Your task to perform on an android device: In the City Mapper app, Search for the Times Square-42 St. bus stop to Harlem bus stop on August 13, 2023, at 1:35 in New York.
Image 0: 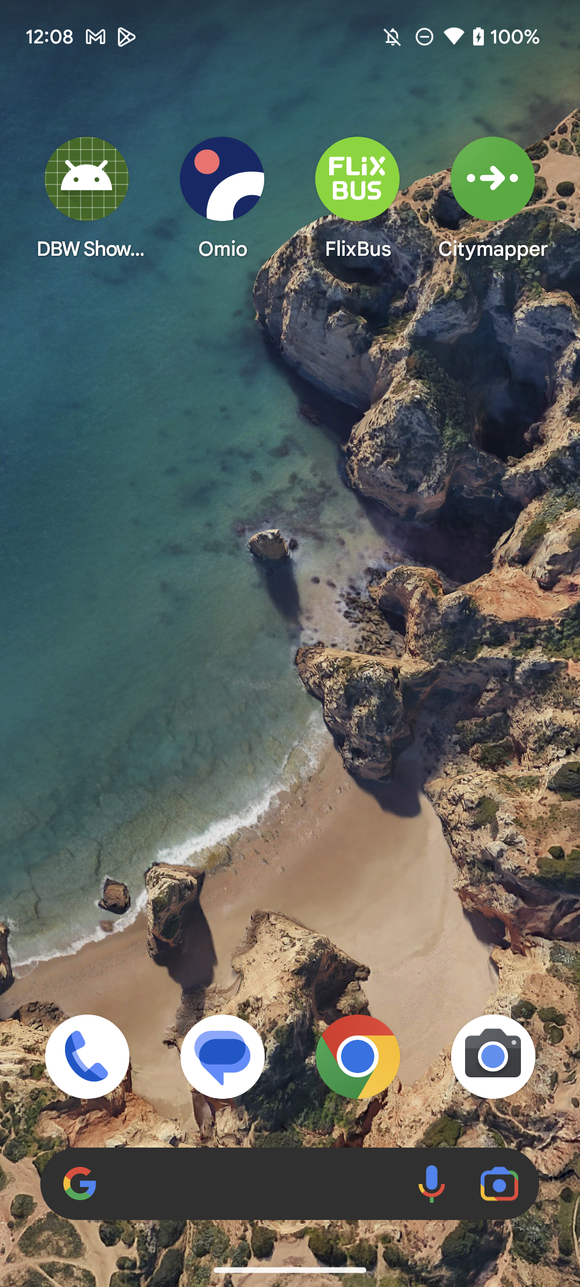
Open the CityMapper app
Step 0: open app "Citymapper"
Image 1: 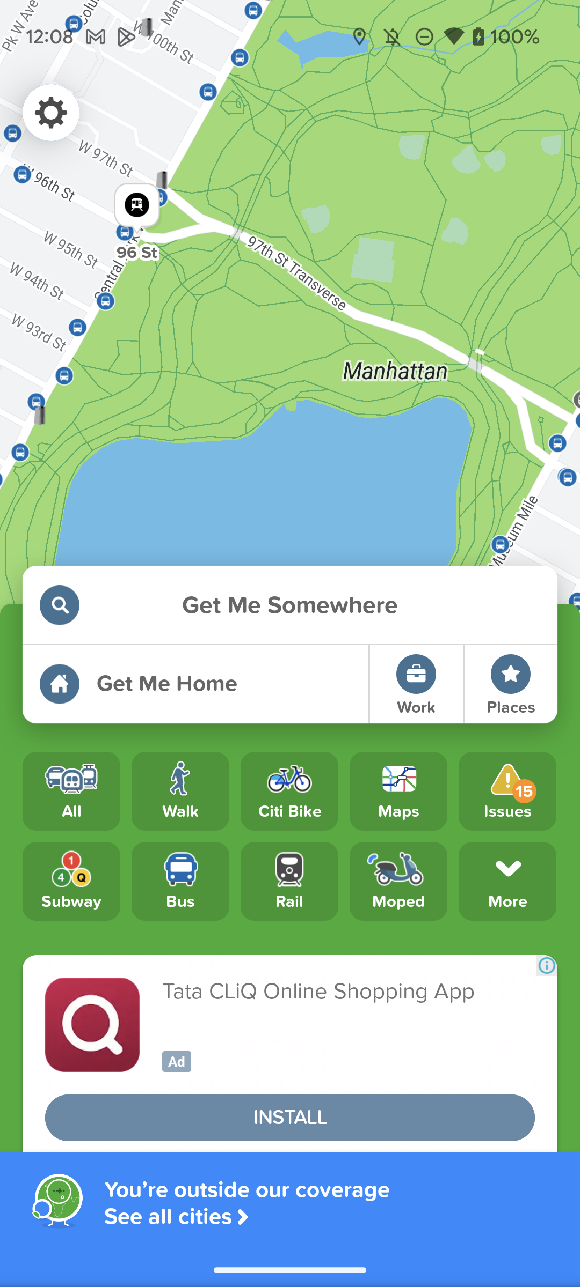
Click on the search icon of Get me somewhere 
Step 1: click (290, 491)
Image 2: 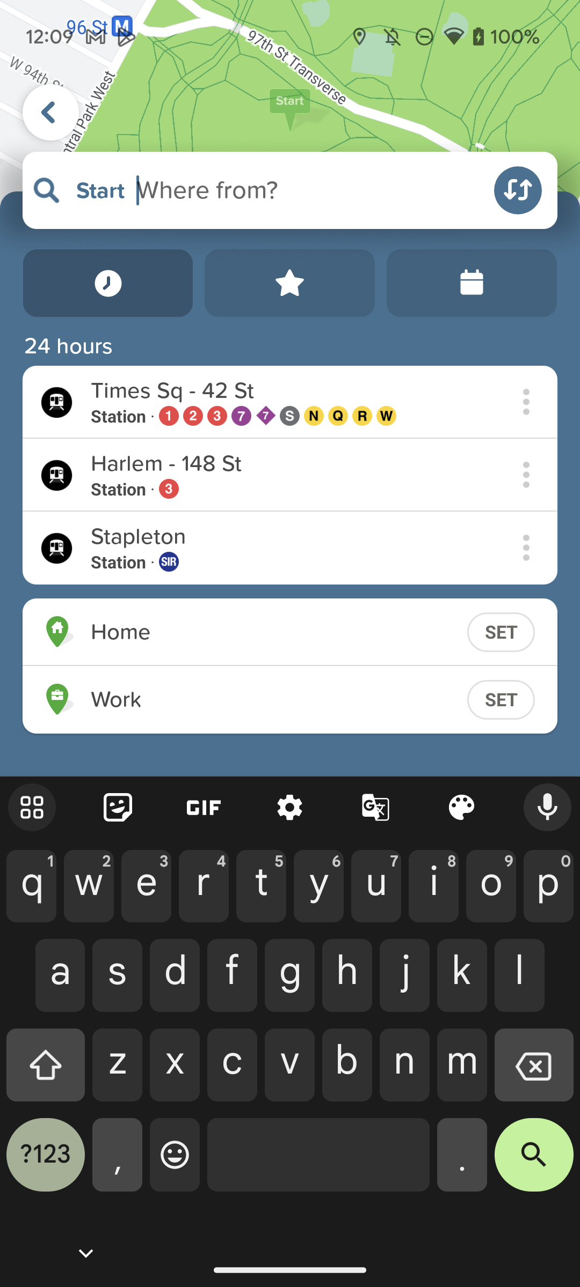
Type "Times Square-42 St." in the start point
Step 2: type "Times Square-42 St."
Image 3: 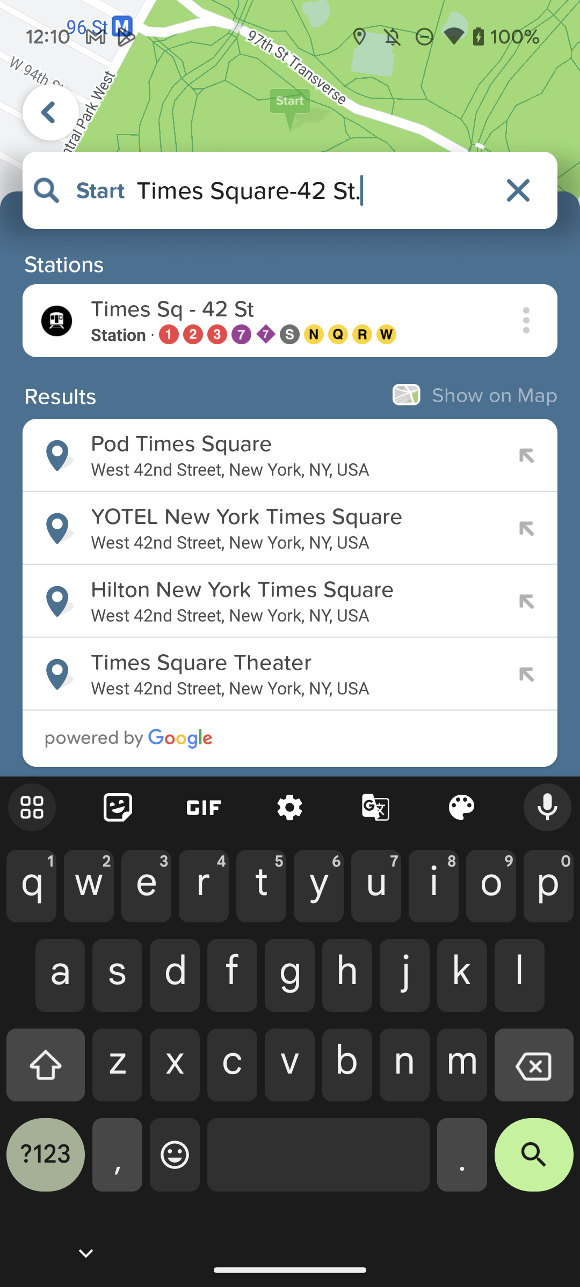
Click on the Times square-42 St, station result
Step 3: click (281, 309)
Image 4: 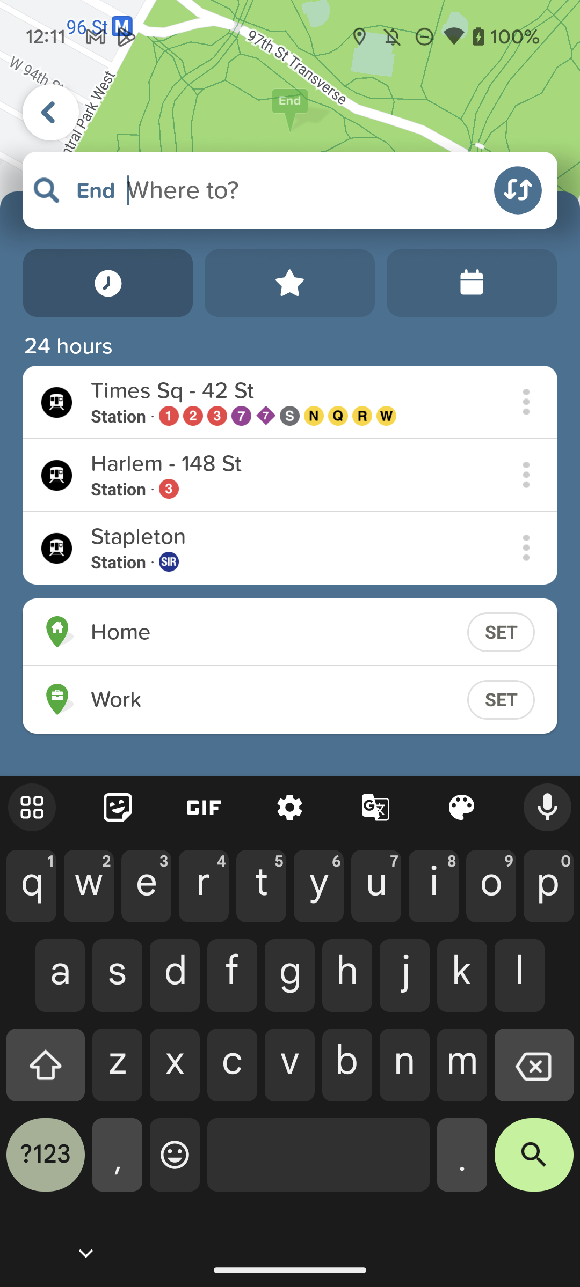
Type "Harlem" in the End point
Step 4: type "Harlem"
Image 5: 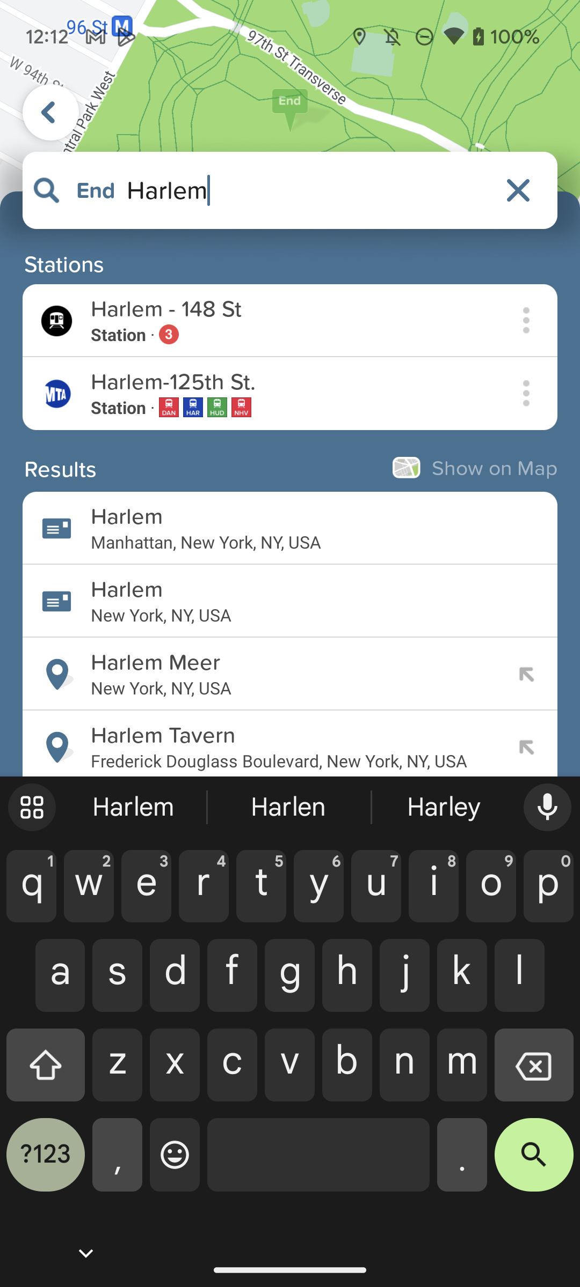
Click on the Harlem station result
Step 5: click (281, 309)
Image 6: 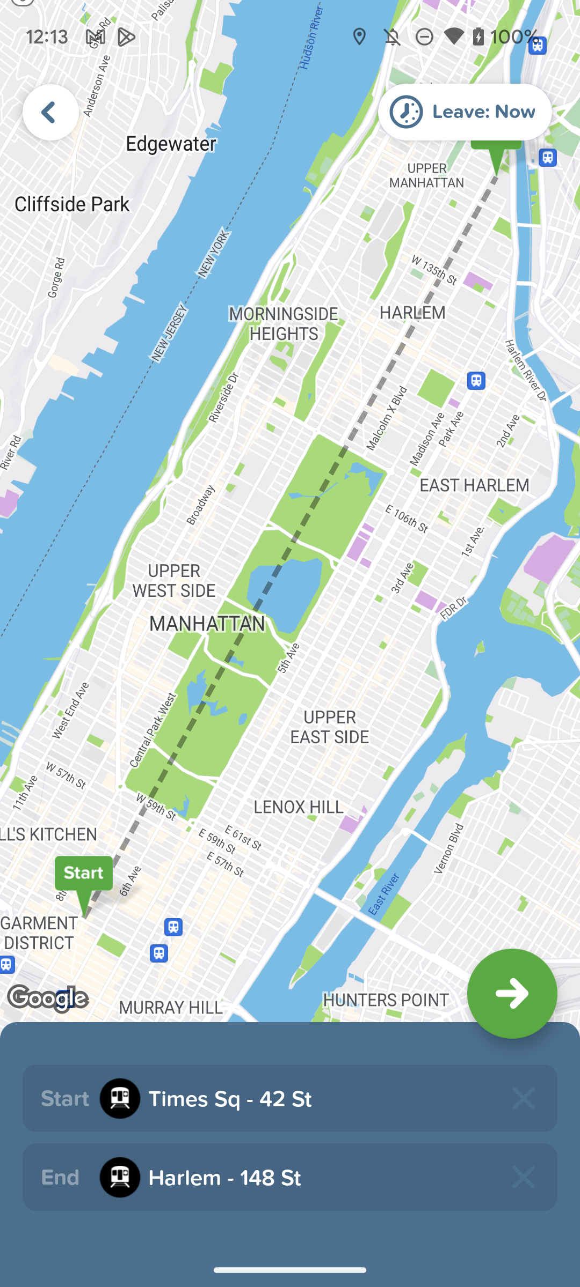
Click on the leave:Now icon at top right of the screen
Step 6: click (462, 112)
Image 7: 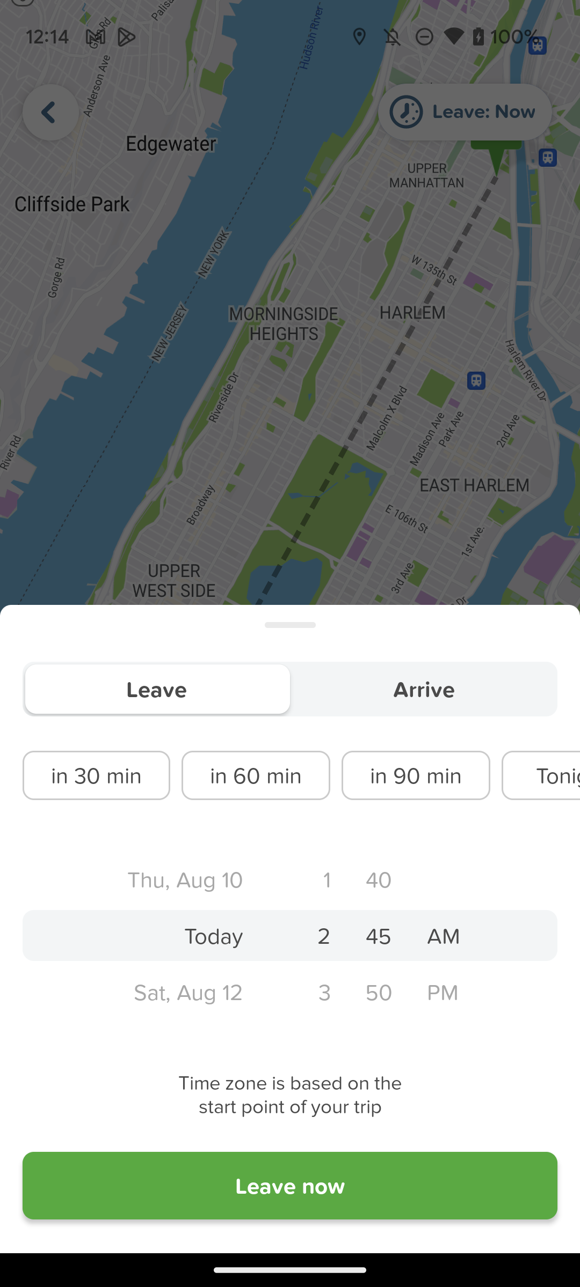
Scroll up the date section to view the 13 August date
Step 7: scroll down
Image 8: 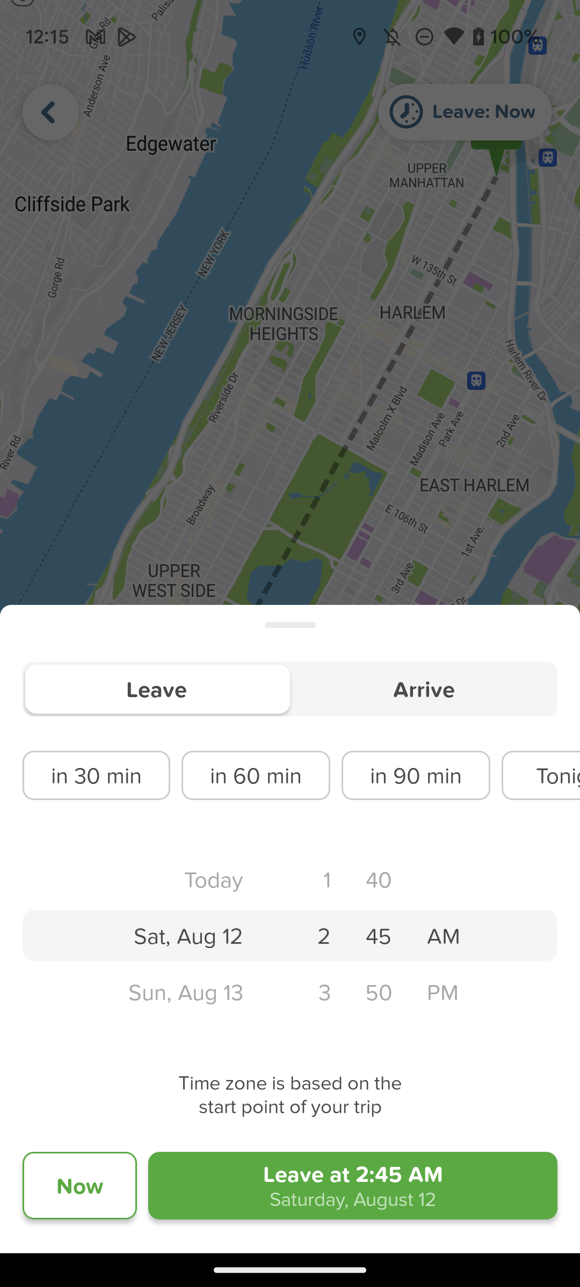
Scroll up the date section to view the 13 August date
Step 8: scroll down
Image 9: 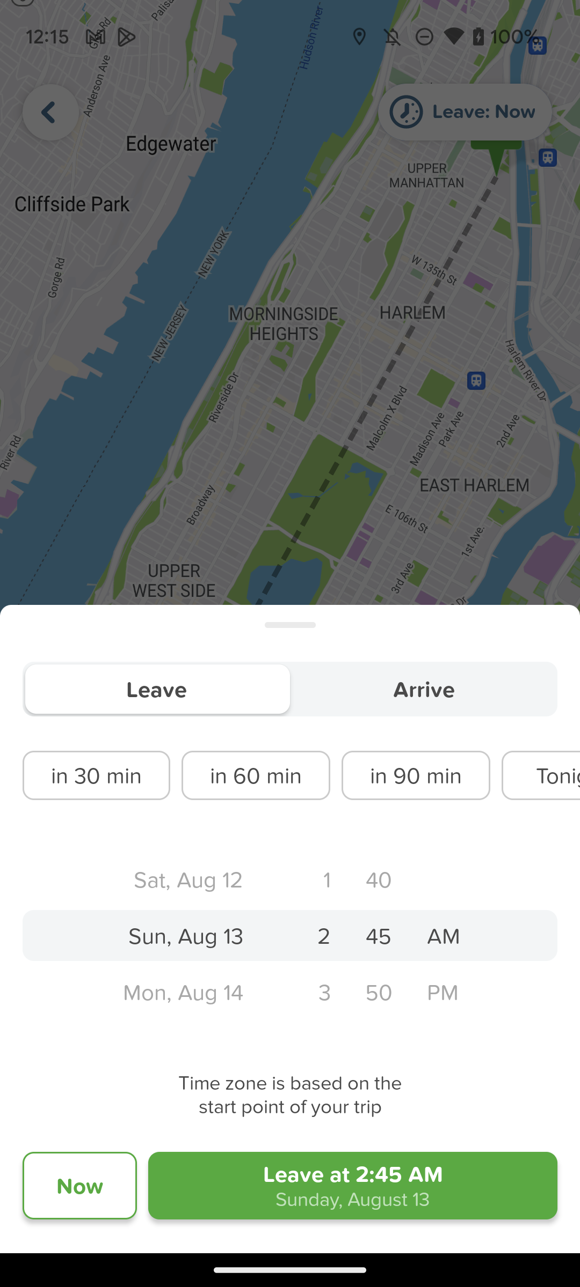
Scroll down the hour section to view the 1 
Step 9: scroll up
Image 11: 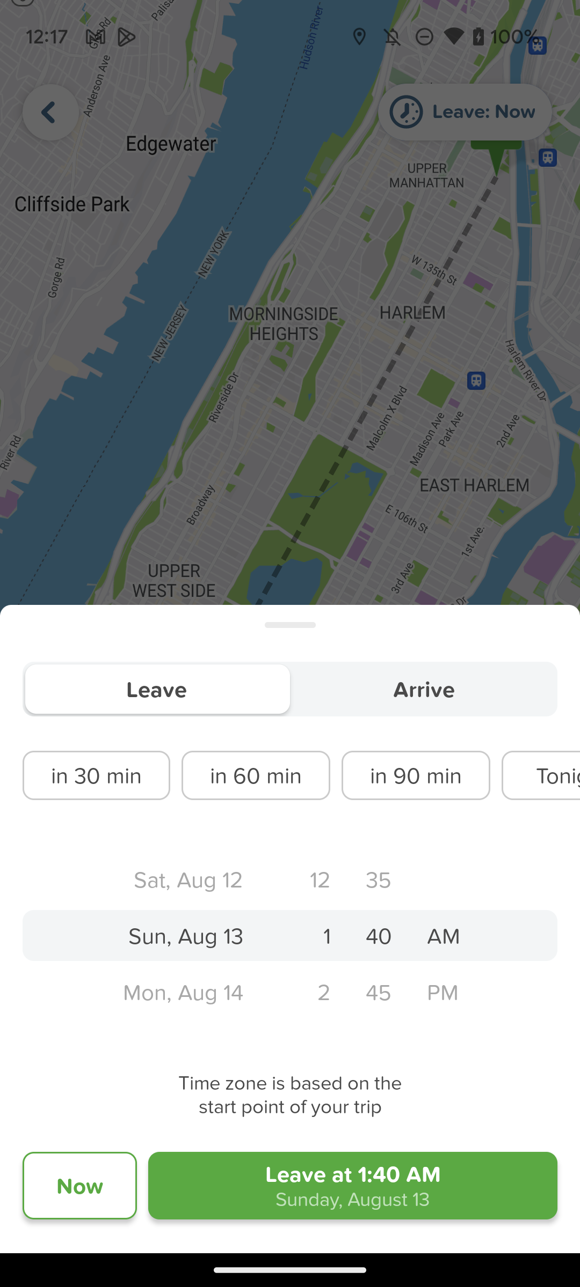
Scroll down the minute section to view the 35
Step 11: scroll up
Image 12: 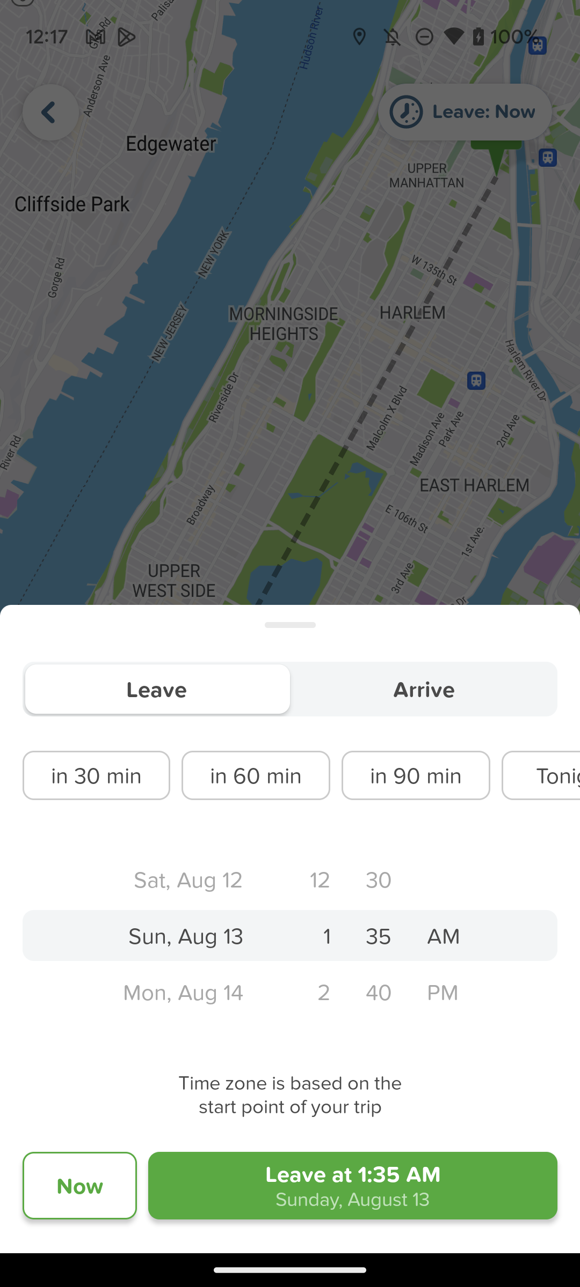
Click on the Leave at 1:35 AM button at the bottom of the screen
Step 12: click (353, 1173)
Image 13: 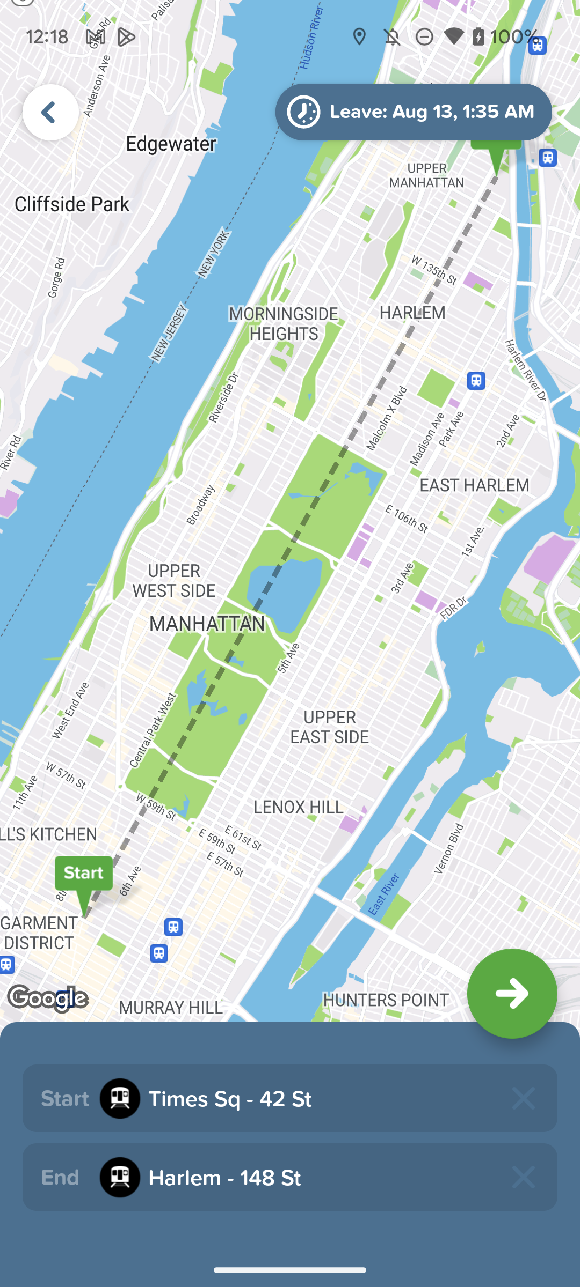
click on the right green arrow icon 
Step 13: click (290, 595)
Image 14: 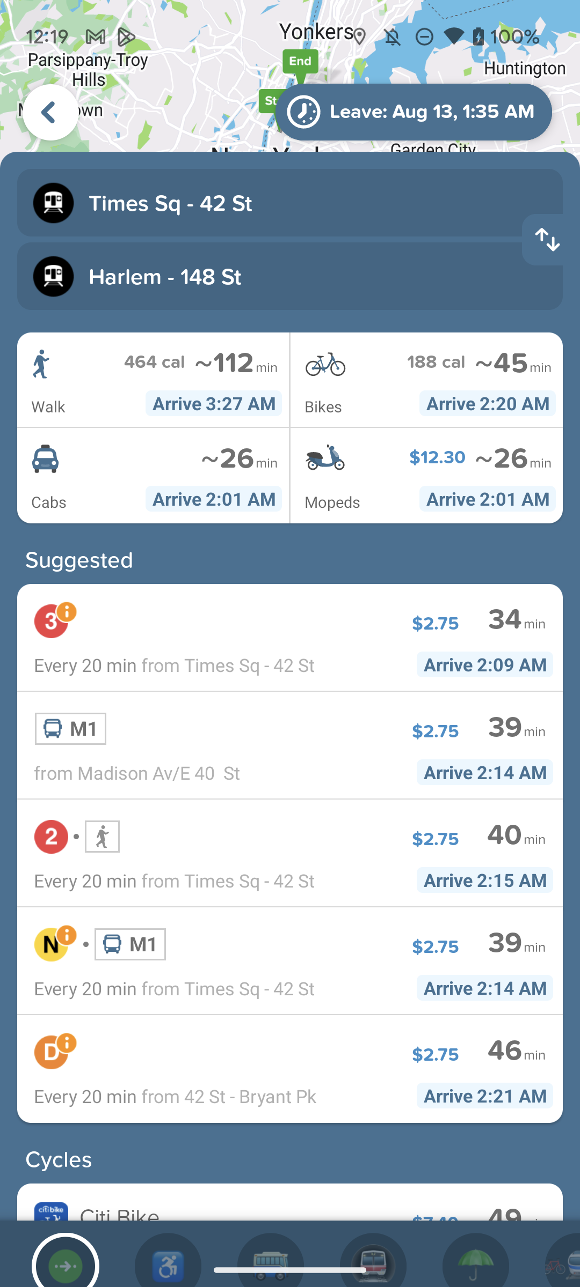
click on the right green arrow icon 
Step 14: wait
Image 15: 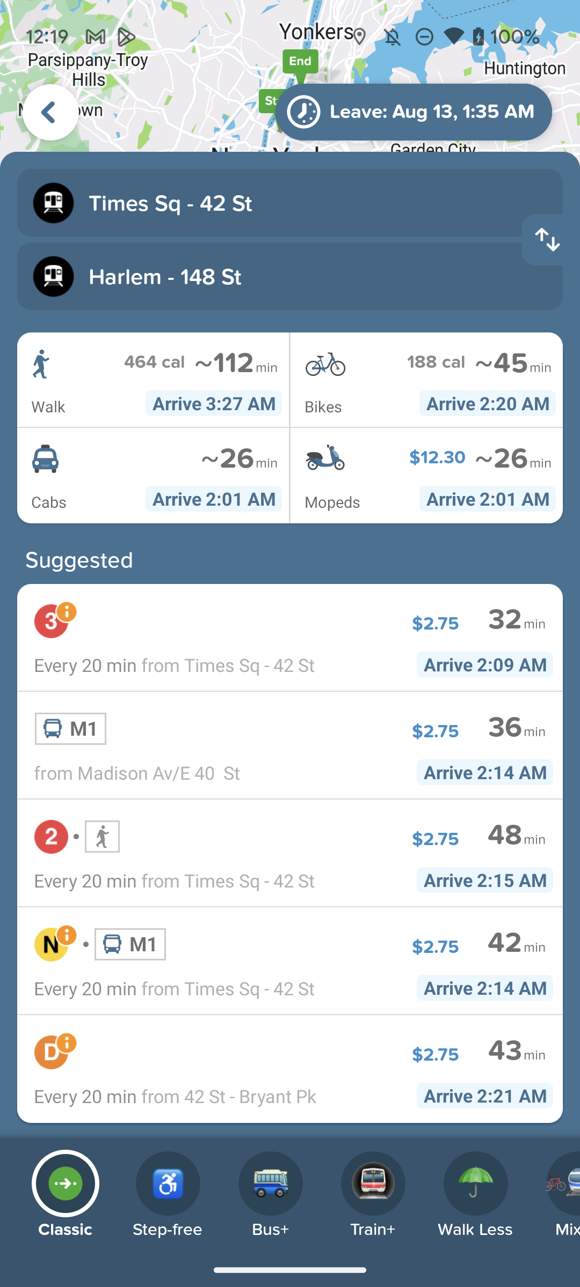
Click on the Bus icon at the bottom of the screen
Step 15: click (278, 1186)